Your task to perform on an android device: I want to read the reviews of NIKE brand sports shoes and what other customers say about the Shoe
Image 0: 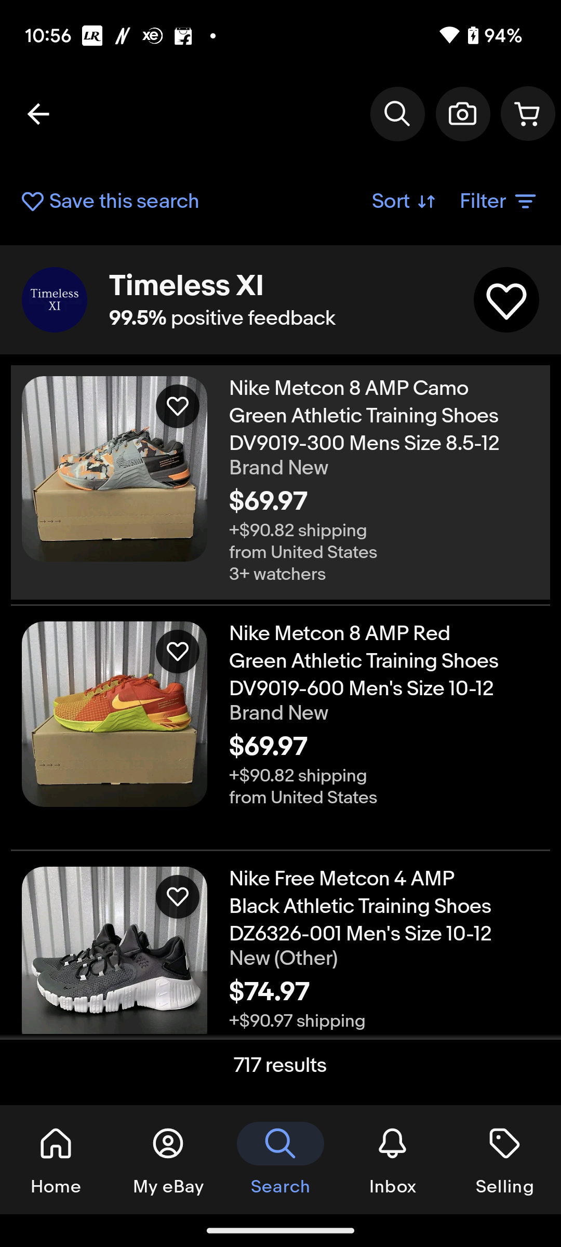
Go back to the screen
Step 0: press back button